Your task to perform on an android device: Search MRF Cricket Bat ABD Elite on ebay app.
Image 0: 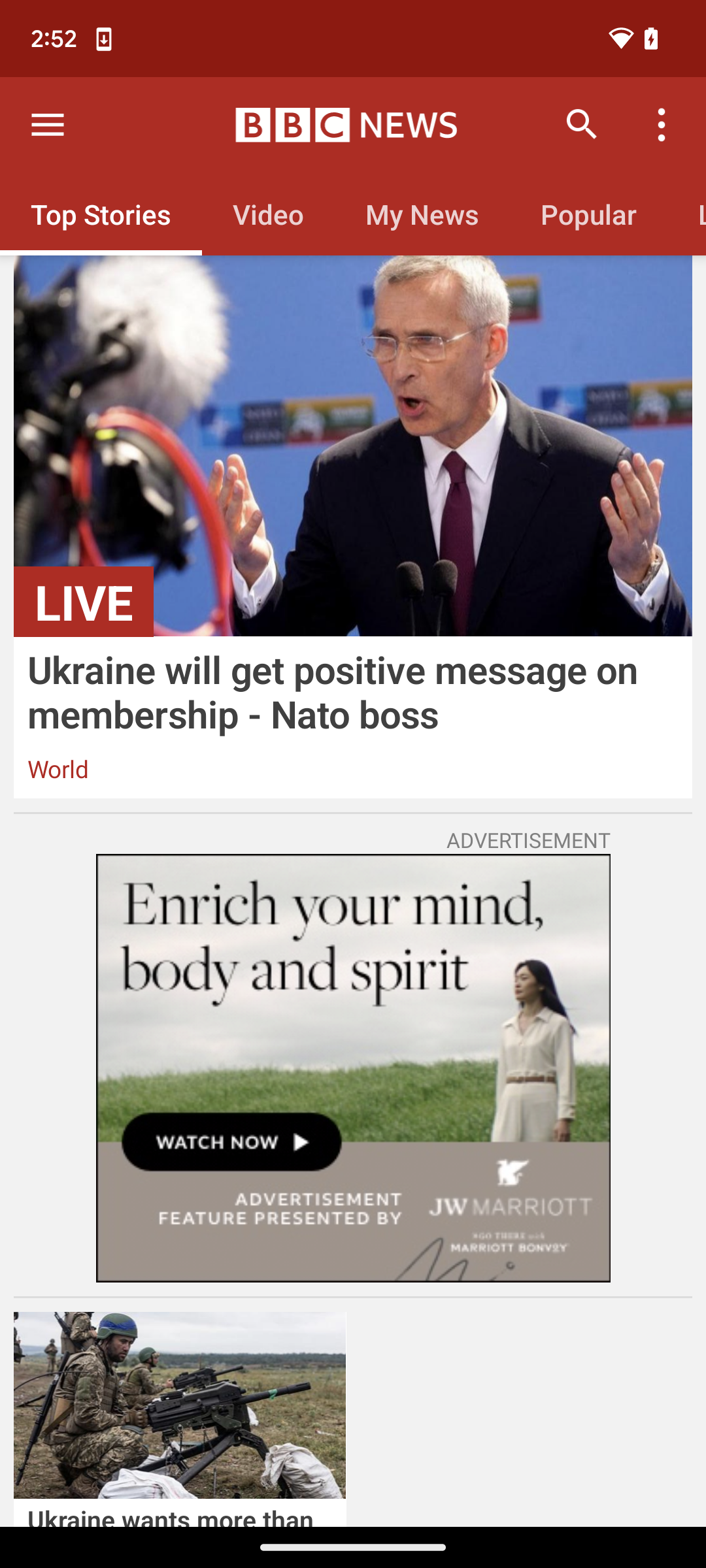
Open ebay app
Step 0: open app "eBay"
Image 1: 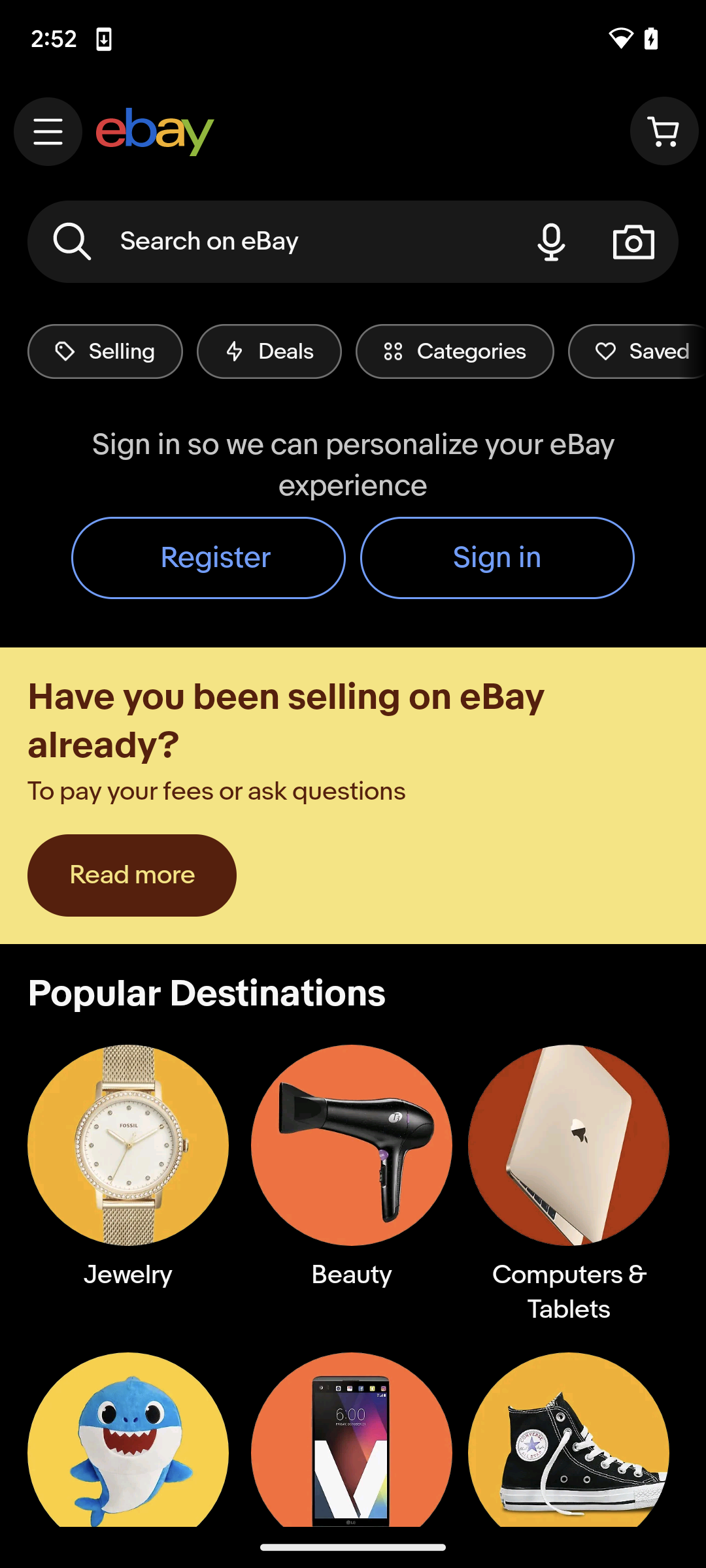
Click on the Seach bar icon.
Step 1: click (270, 242)
Image 2: 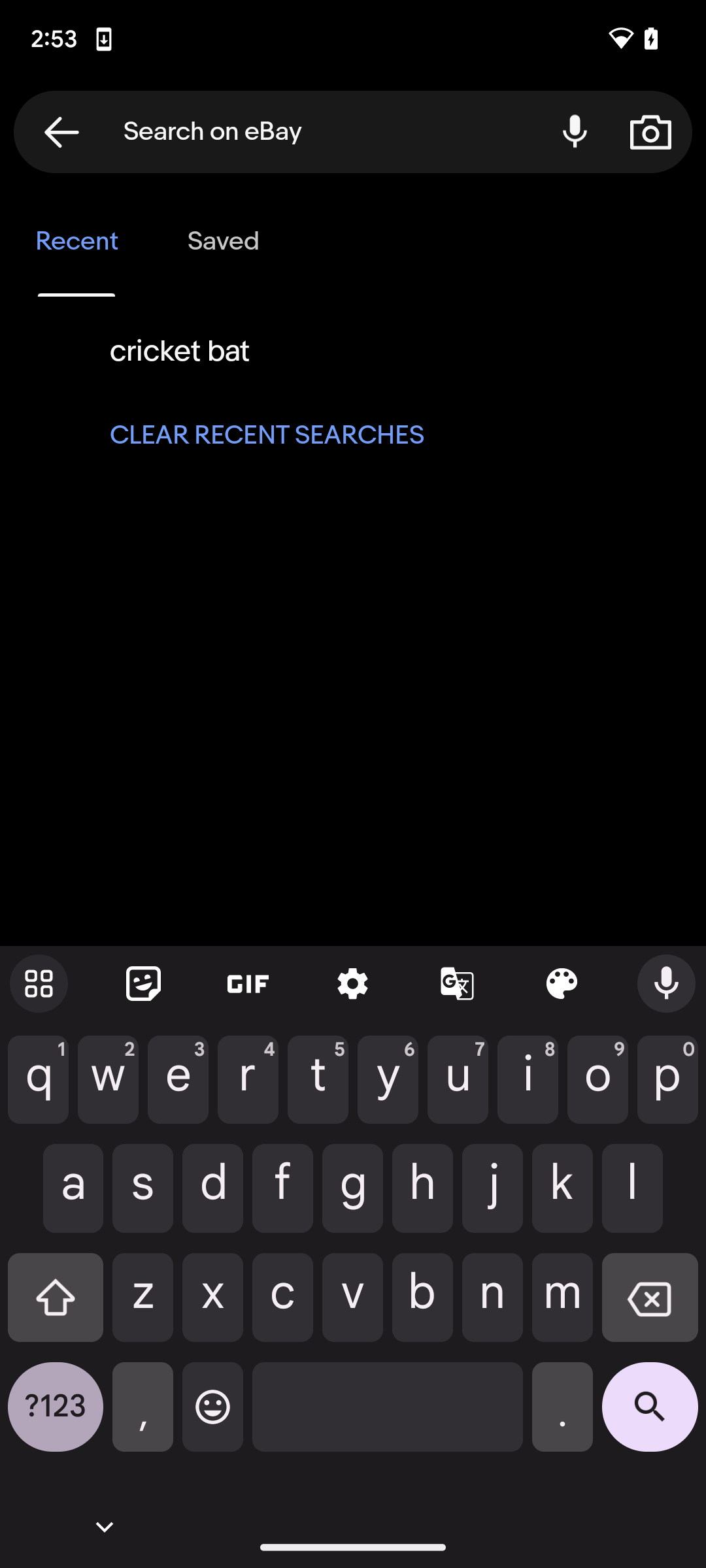
Type text in the Search bar at the top of the screen.
Step 2: type "MRF Cricket Bat ABD Elite"
Image 3: 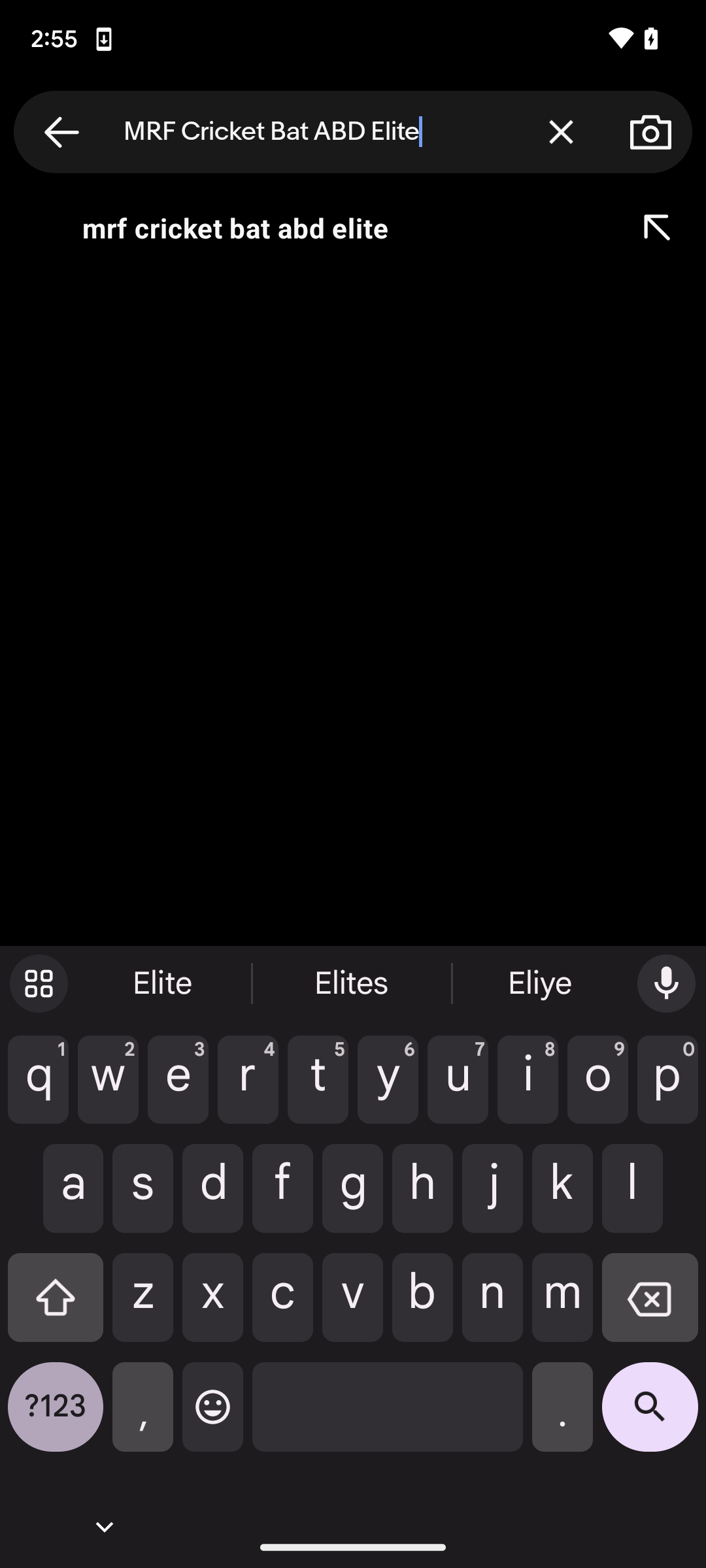
Click on the Search icon at the bottom right corner of the screen.
Step 3: click (650, 1417)